Your task to perform on an android device: Open the Fitness coach app, I want to track my workout progress since I need to review the results of the routine exercise I've been performing.
Image 0: 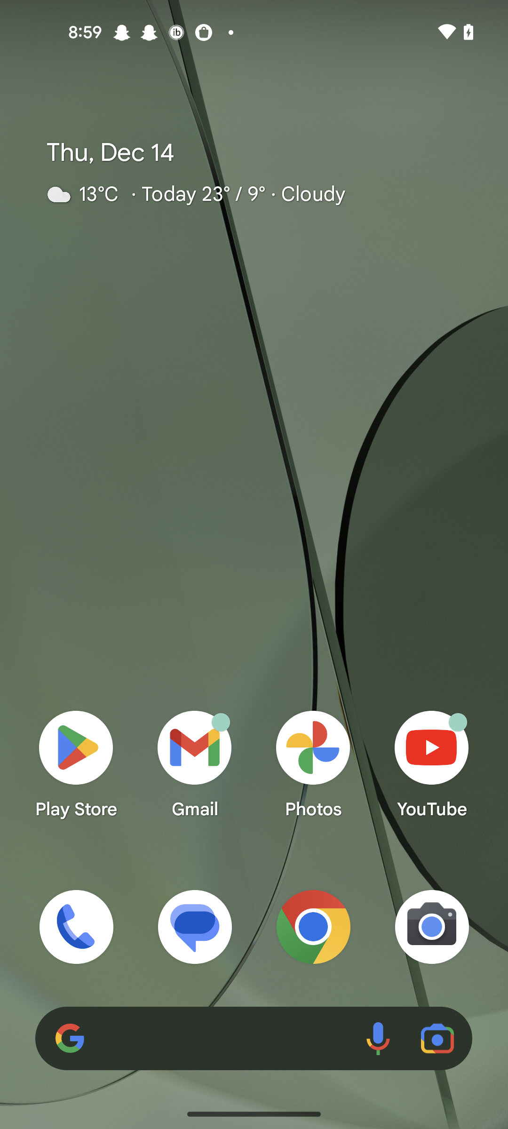
open the Fitness coach app
Step 0: open app "Fitness Coach"
Image 1: 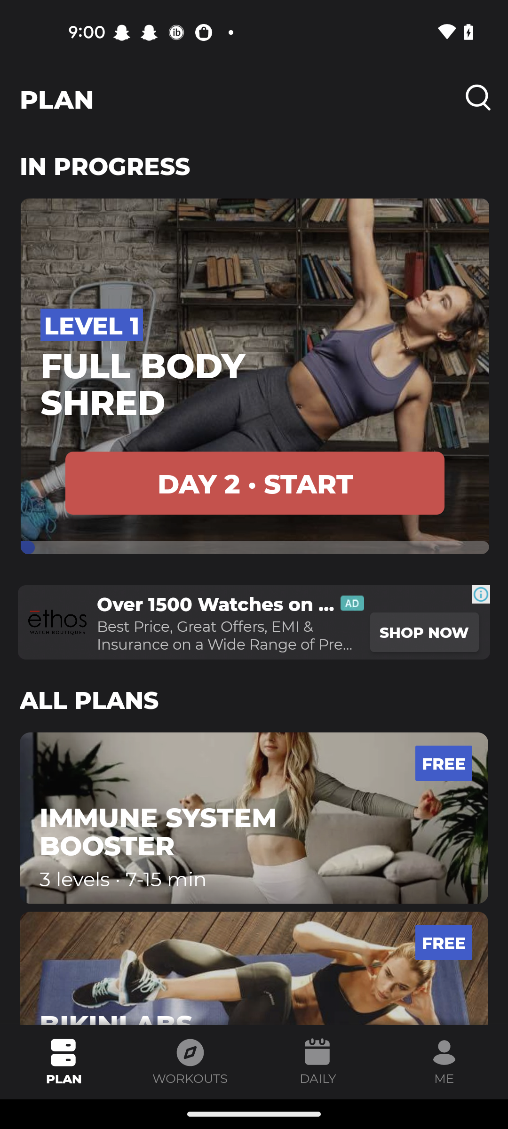
Click on the Daily section 
Step 1: click (317, 1062)
Image 2: 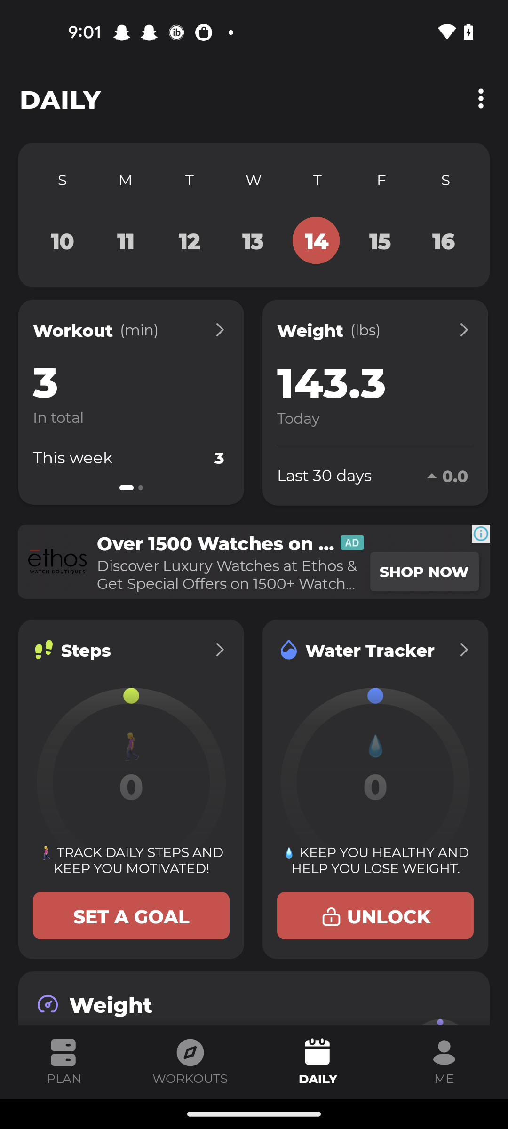
Swipe up to track the workout
Step 2: scroll down